Your task to perform on an android device: It's easy to discover using maps, so open the AccuWeather app and navigate to the weather map for Ystradgynlais.
Image 0: 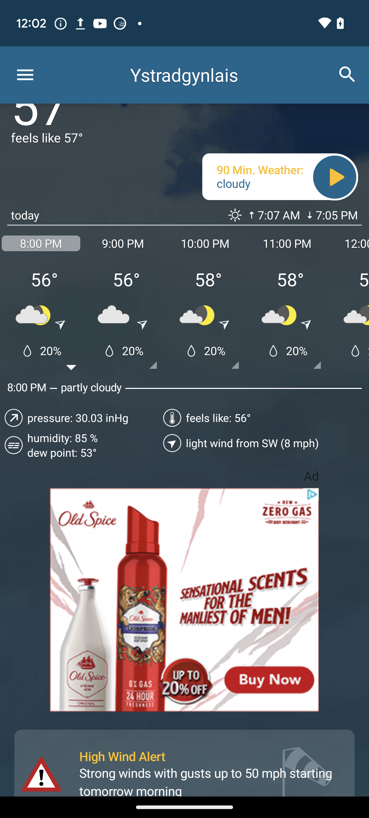
Open the AccuWeather app
Step 0: open app "AccuWeather"
Image 1: 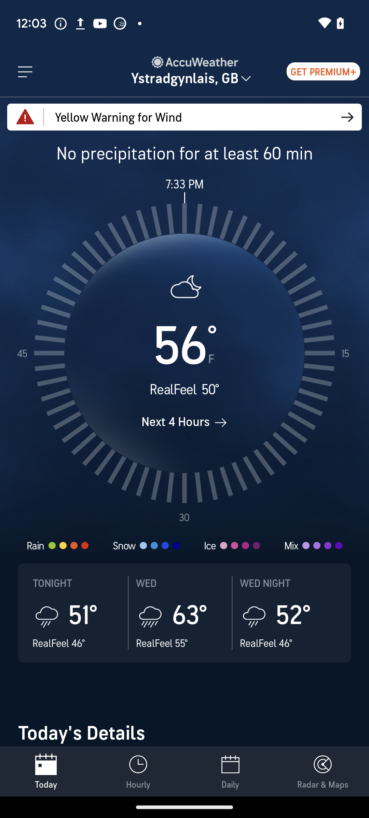
Click on the Radar & Maps button on the bottom right of the screen
Step 1: click (323, 771)